Your task to perform on an android device: I want to create a document with the text "My most favourite books are The Lord of the Rings by J.R.R. Tolkien,The Magic Mountain by Thomas Mann, etc." word app
Image 0: 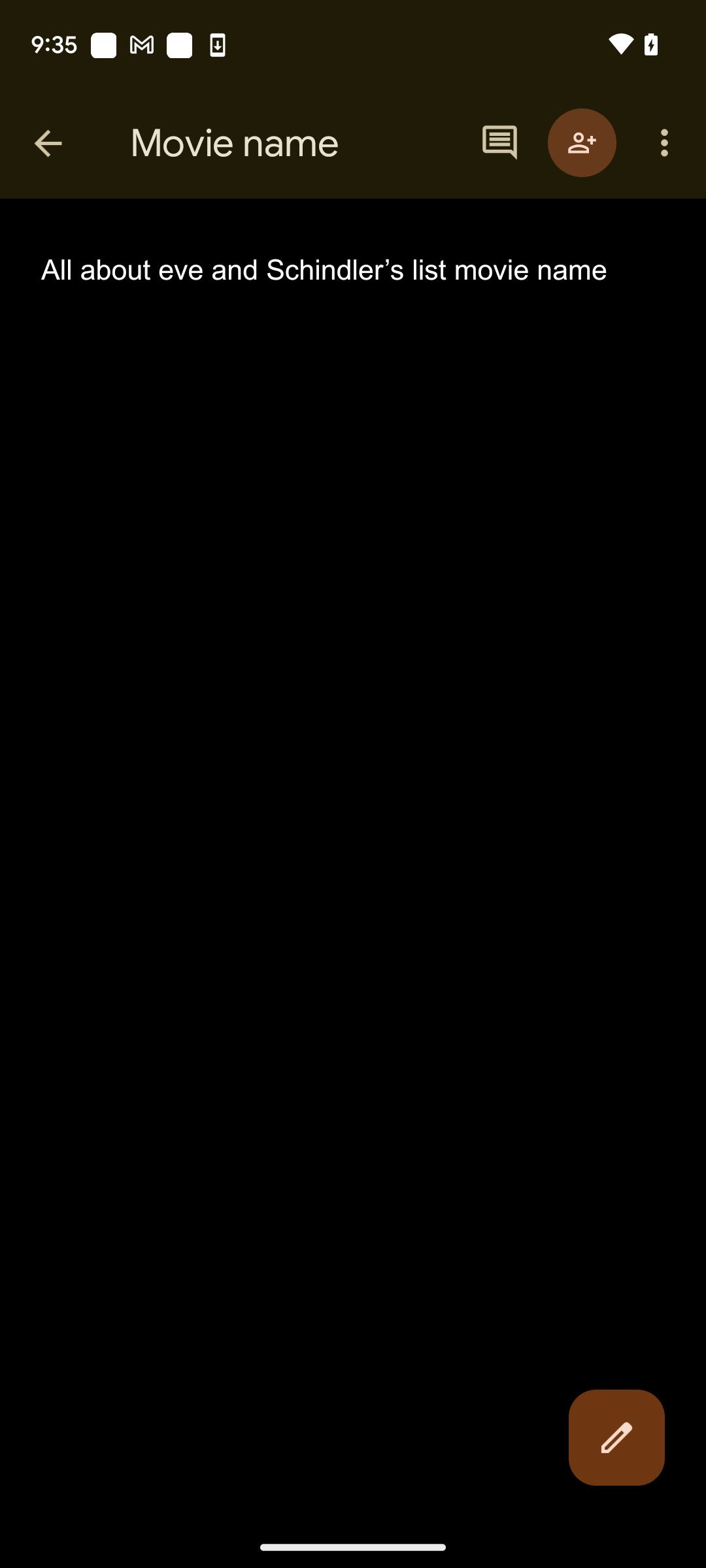
Open the Word app
Step 0: open app "Word"
Image 1: 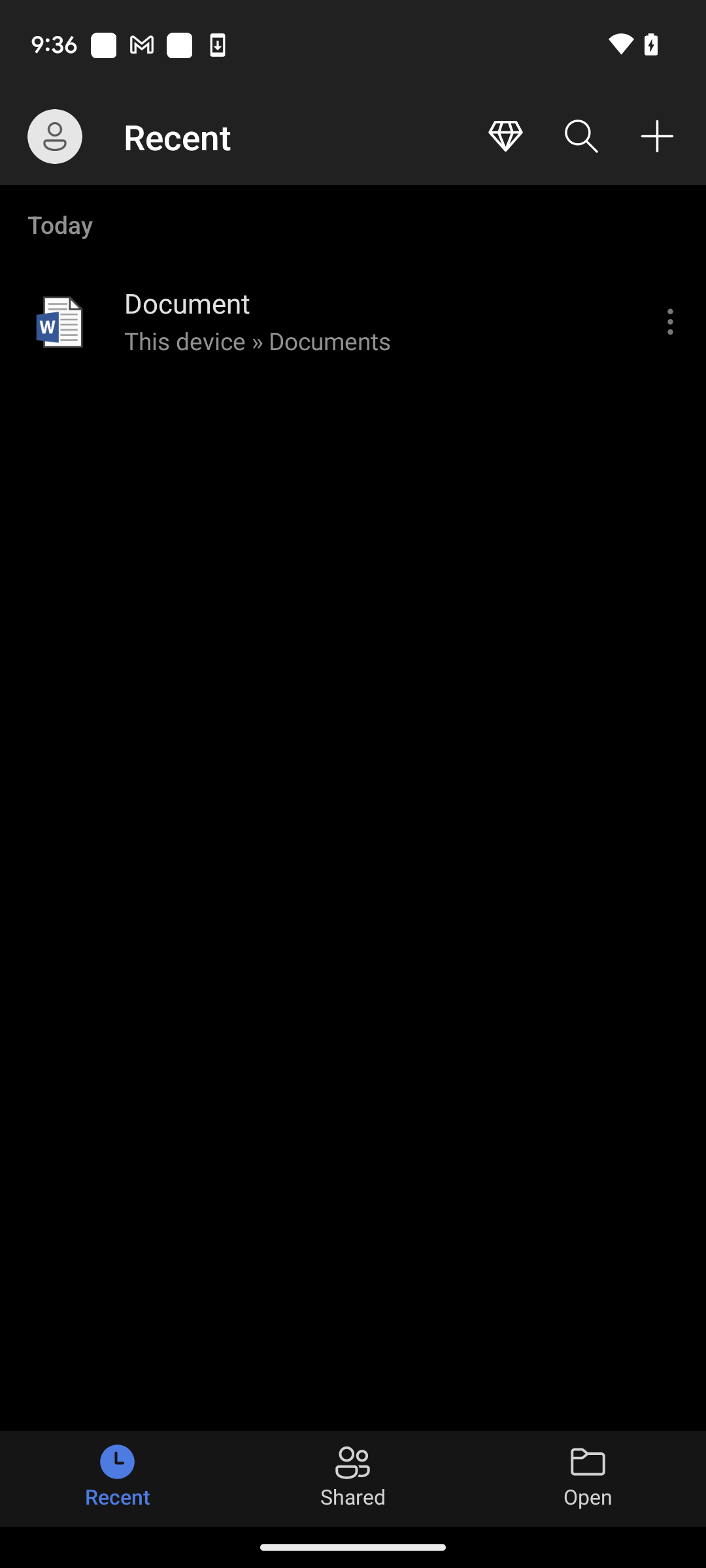
Click on the create icon
Step 1: click (667, 163)
Image 2: 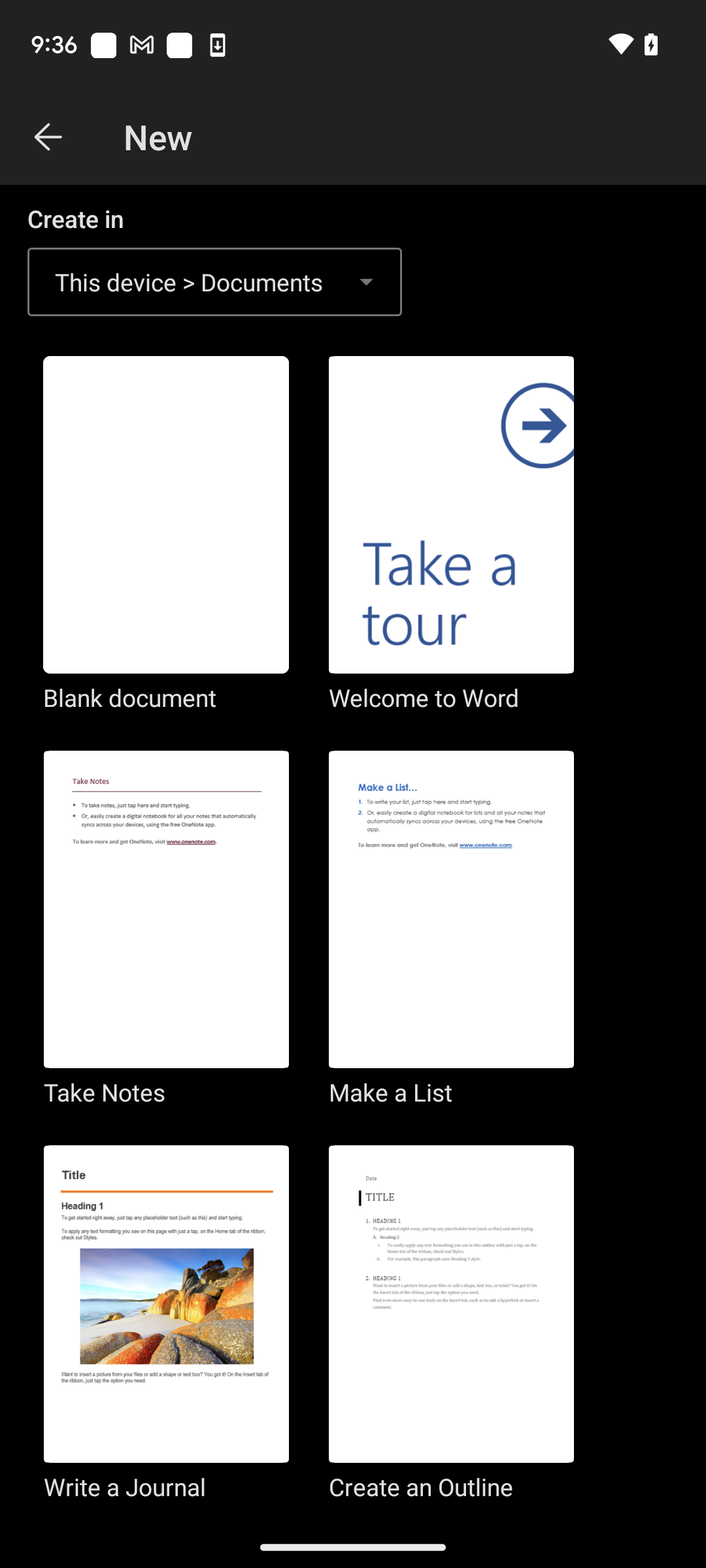
Click on the Blank document option 
Step 2: click (166, 536)
Image 3: 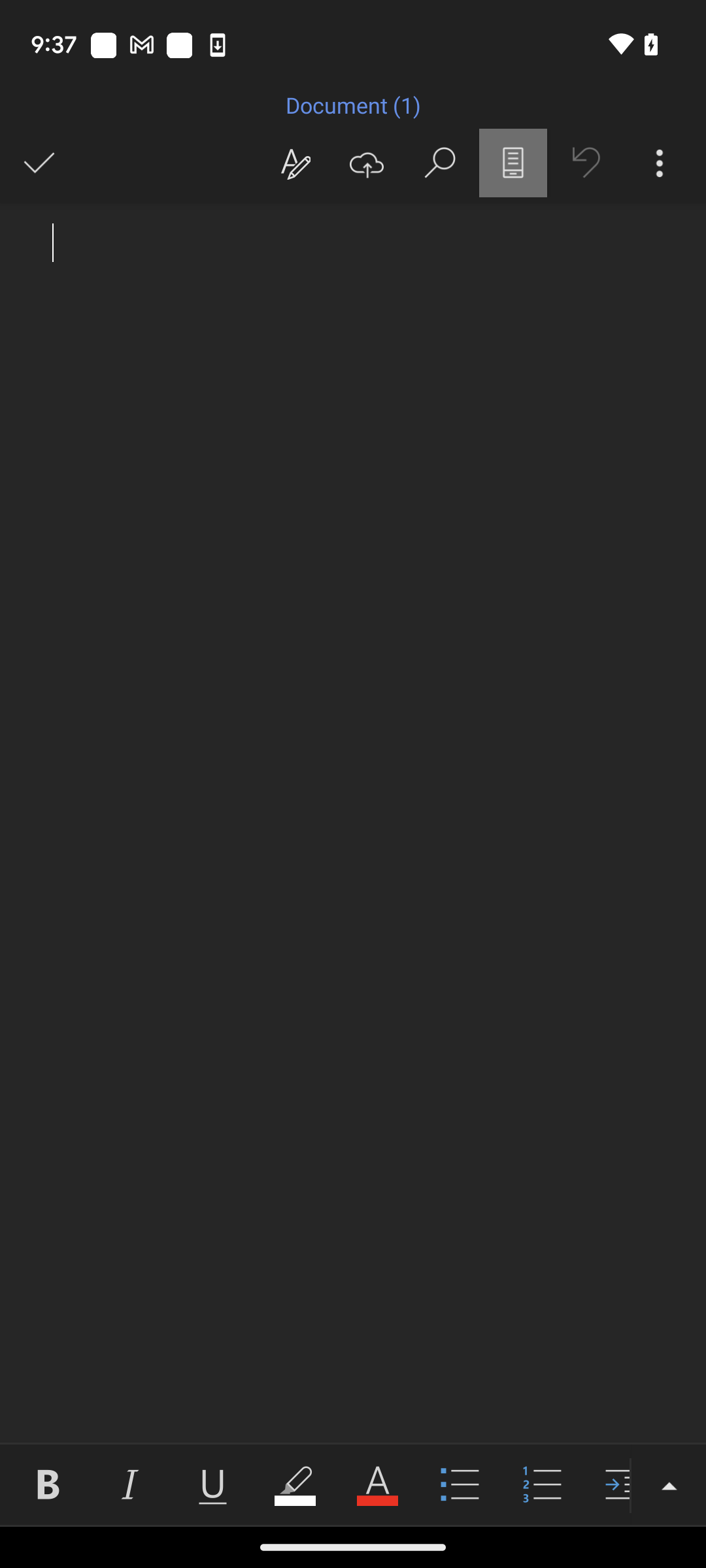
Type My most favourite books are The Lord of the Rings by J.R.R. Tolkien,The Magic Mountain by Thomas Mann
Step 3: type "My most favourite books are The Lord of the Rings by J.R.R. Tolkien,The Magic Mountain by Thomas Mann"